Your task to perform on an android device: Search for Friends reminder
Image 0: 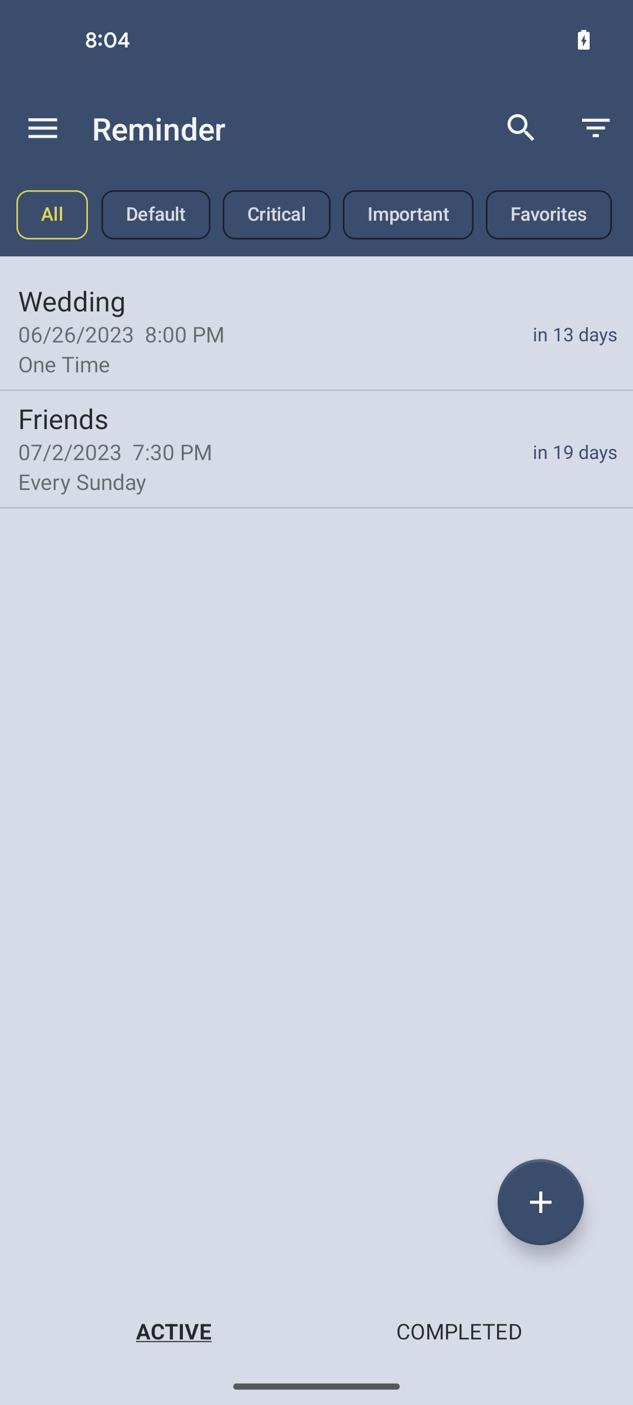
click on the search icon at the top right corner of the screen
Step 0: click (521, 128)
Image 1: 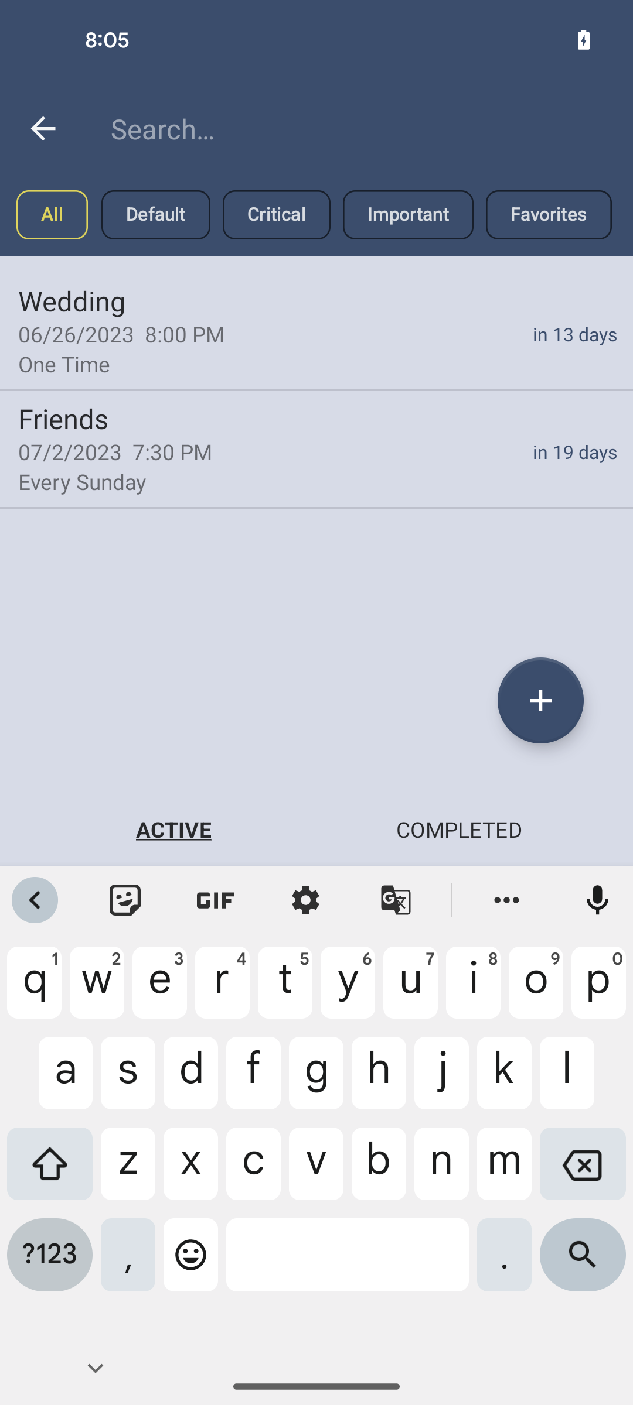
enter the search reminder name Friends
Step 1: type "Friends"
Image 2: 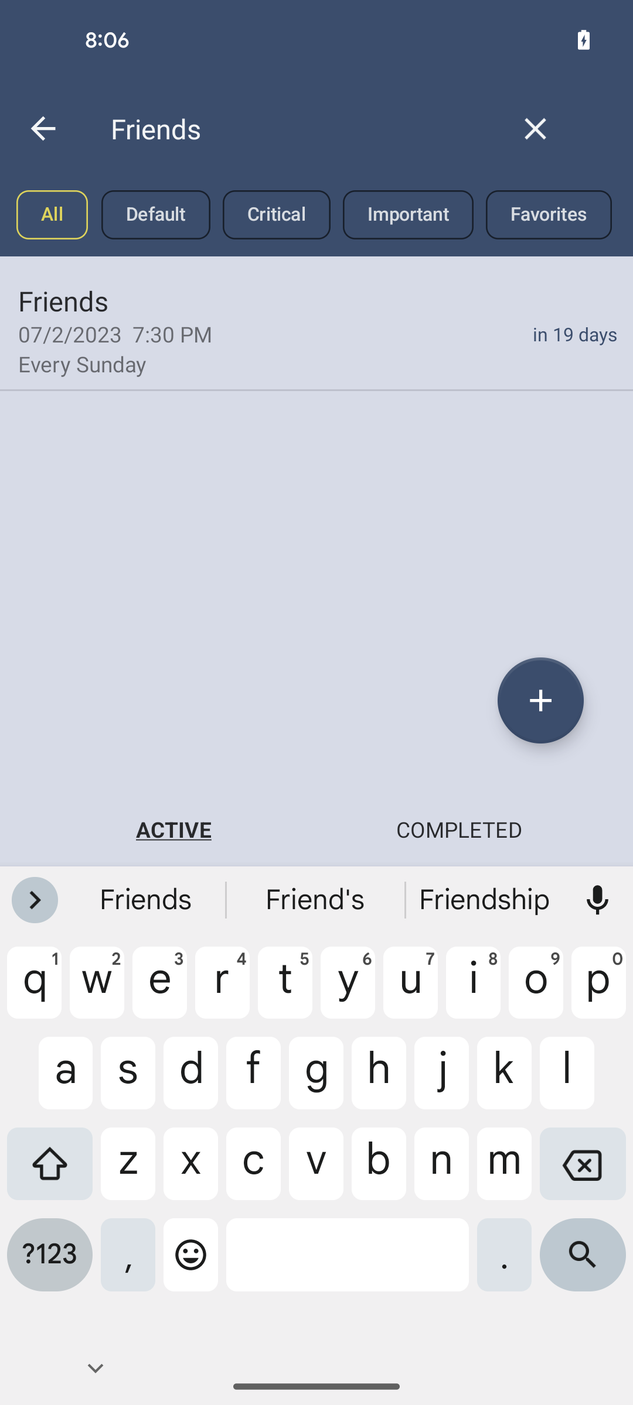
click on the search icon at the bottom right corner of the screen
Step 2: click (583, 1263)